Your task to perform on an android device: Share the untitled spreadsheet from the Sheets app with my office gmail account: dbwscratch.test.id7@gmail.com.
Image 0: 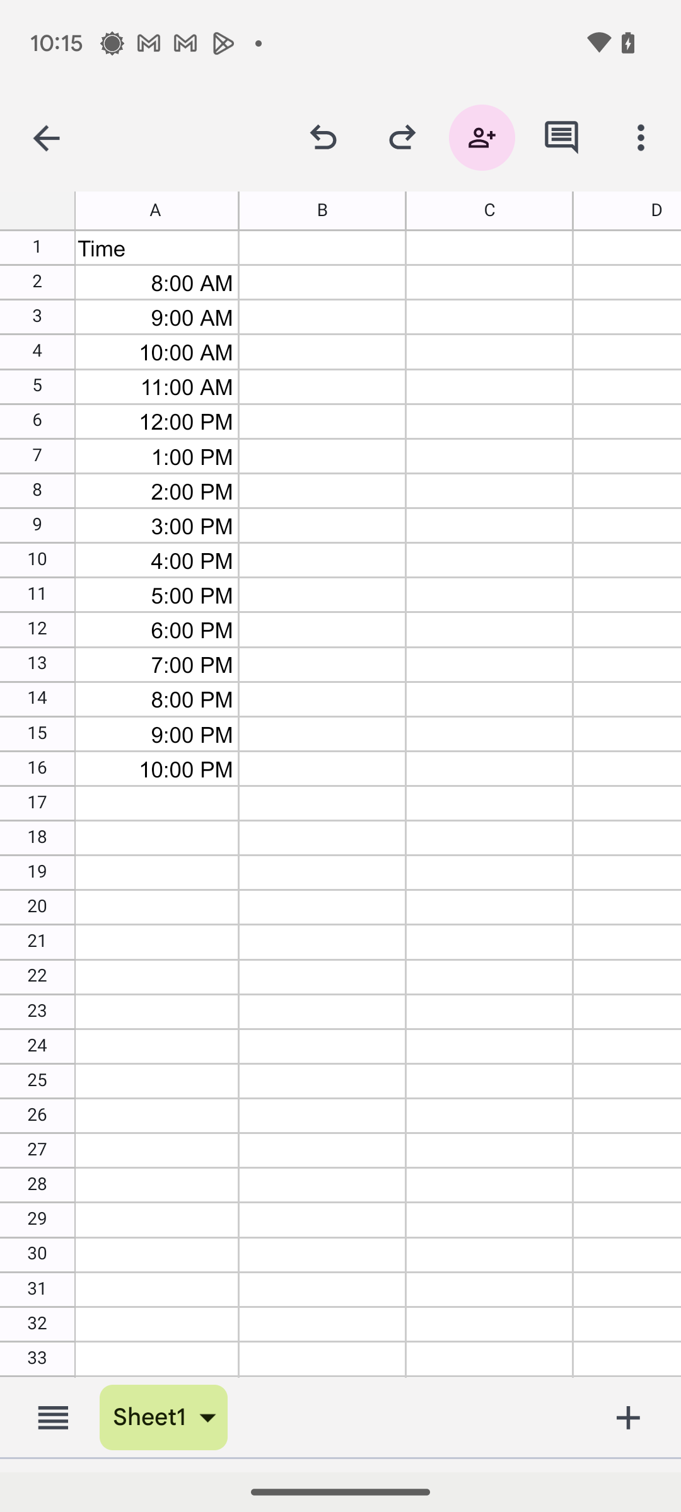
Click on the three-dot menu at the top-right corner of the screen.
Step 0: click (641, 137)
Image 1: 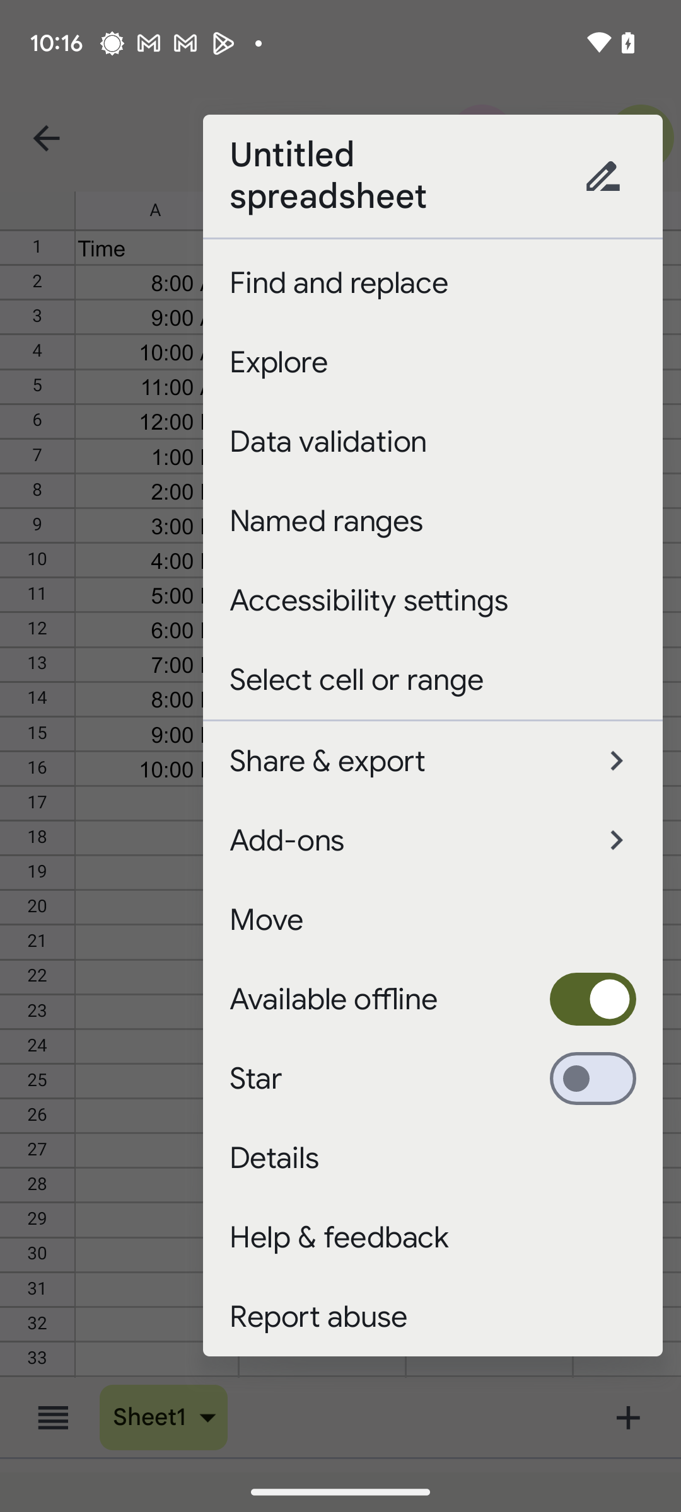
Click on Share & export tab.
Step 1: click (399, 760)
Image 2: 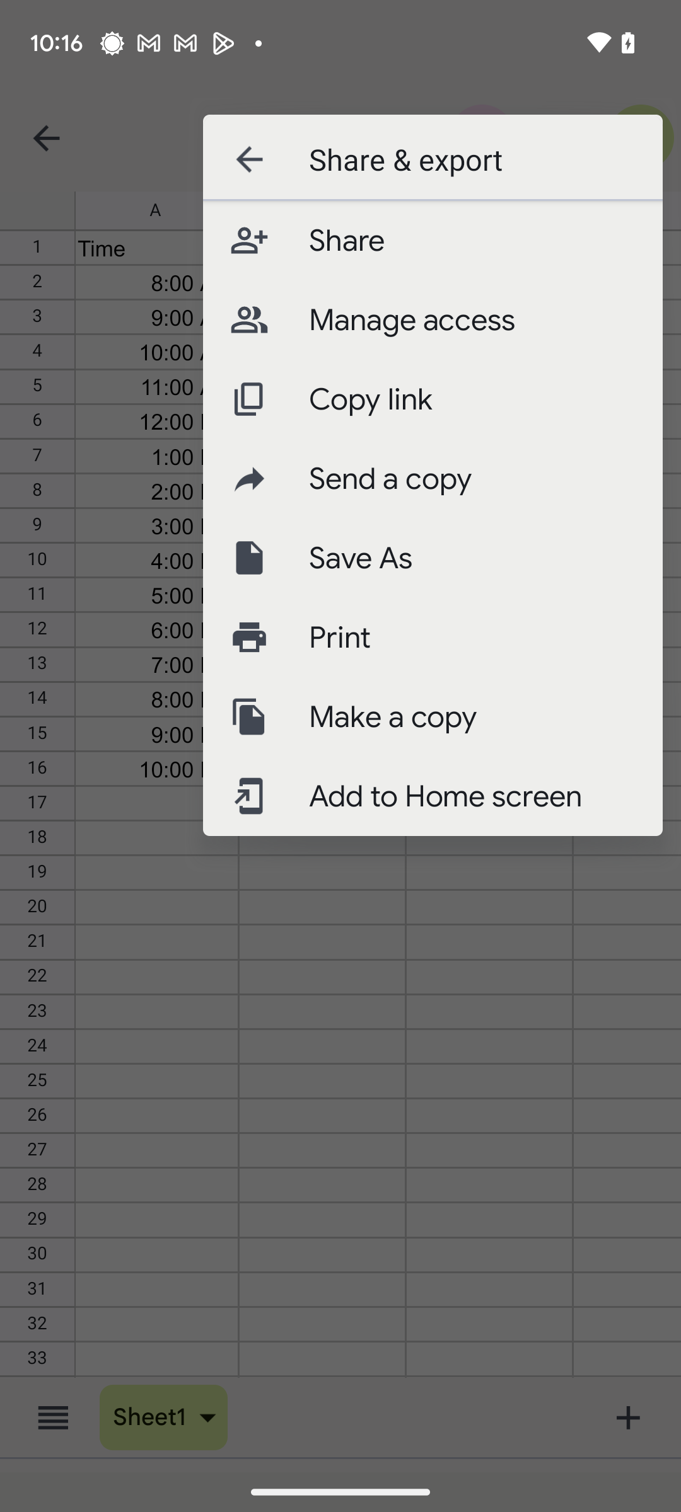
Click on Send a copy tab.
Step 2: click (472, 479)
Image 3: 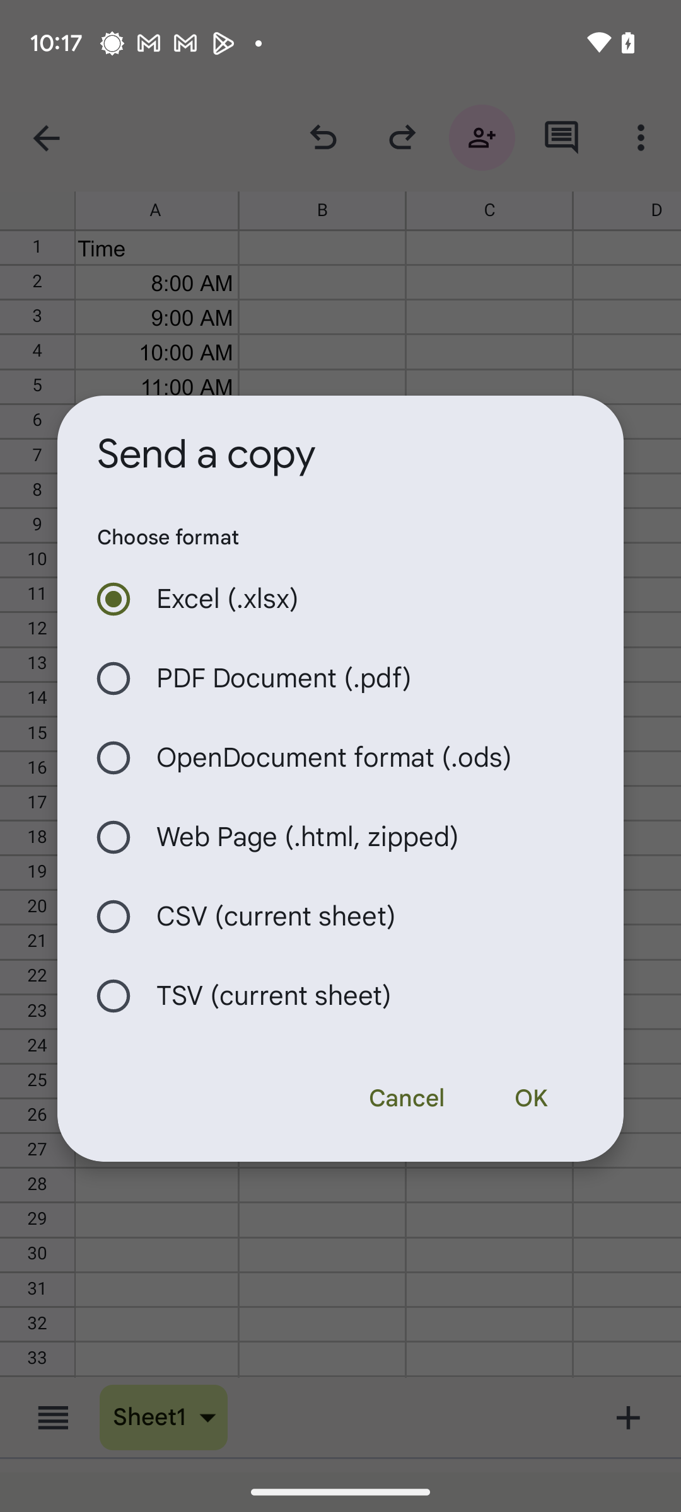
Click on OK.
Step 3: click (530, 1099)
Image 4: 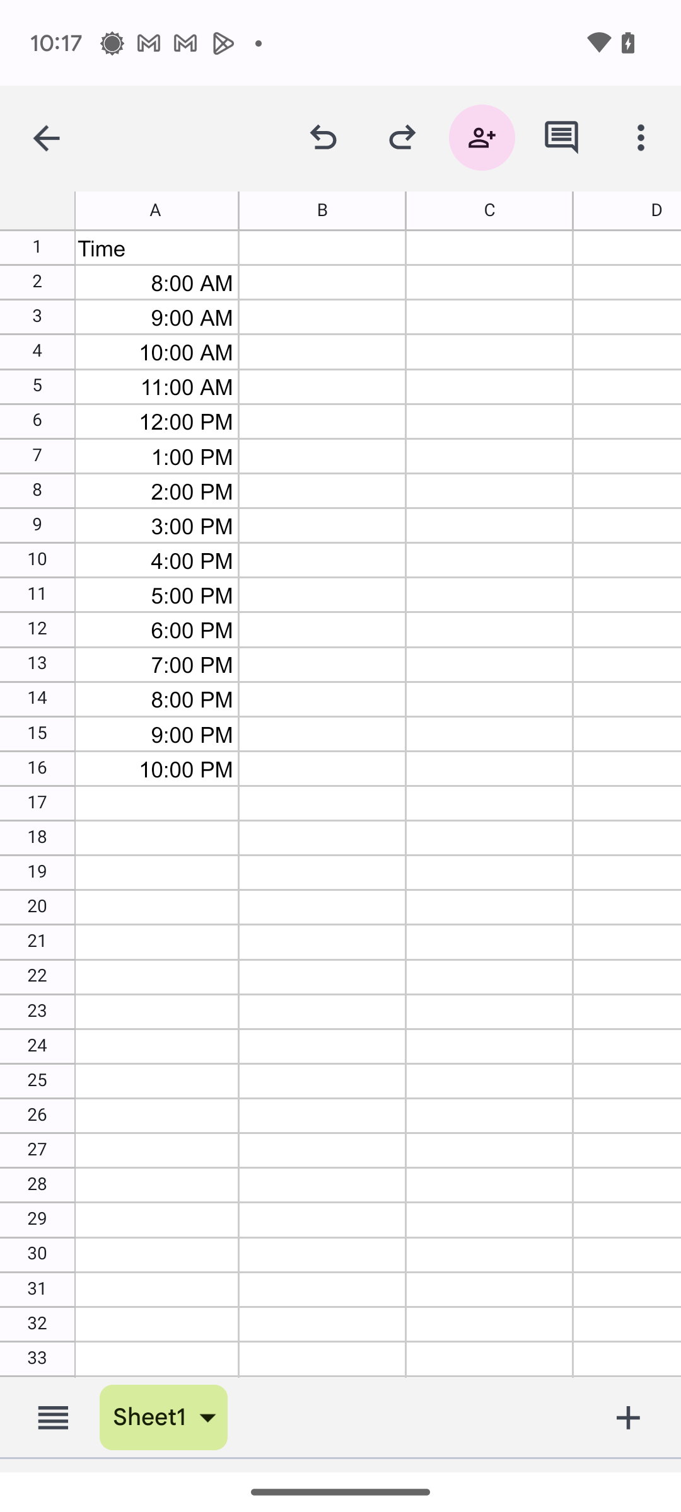
Click on OK.
Step 4: wait
Image 5: 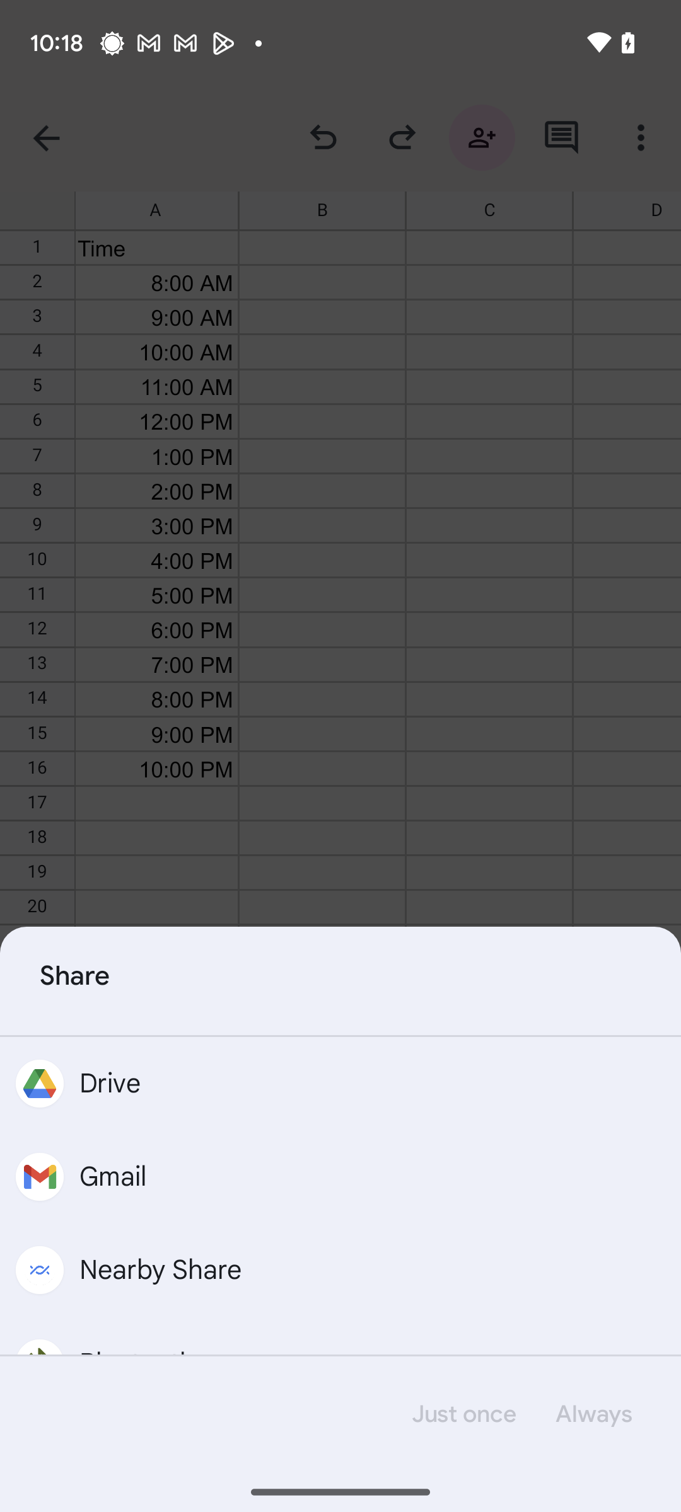
Click on the Gmail icon.
Step 5: click (340, 1176)
Image 6: 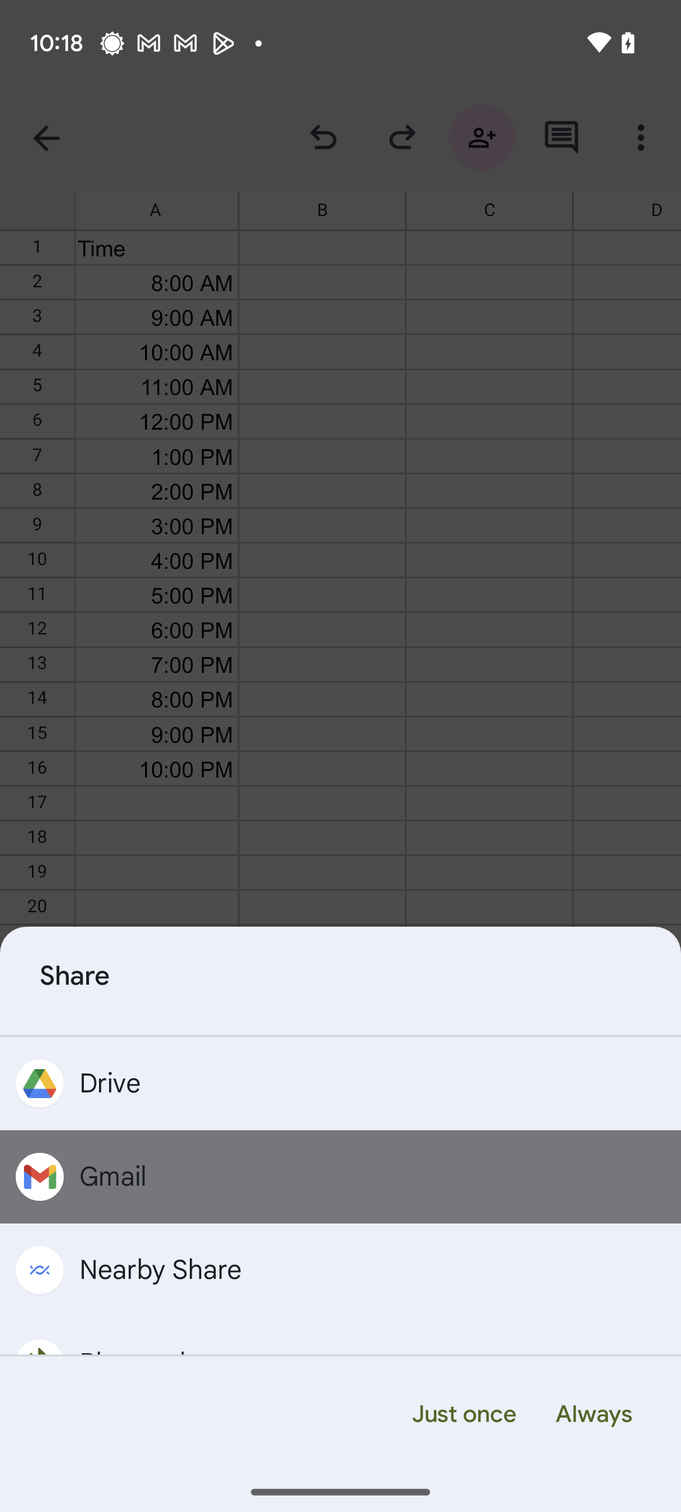
Click on Just once at the bottom of the screen.
Step 6: click (463, 1414)
Image 7: 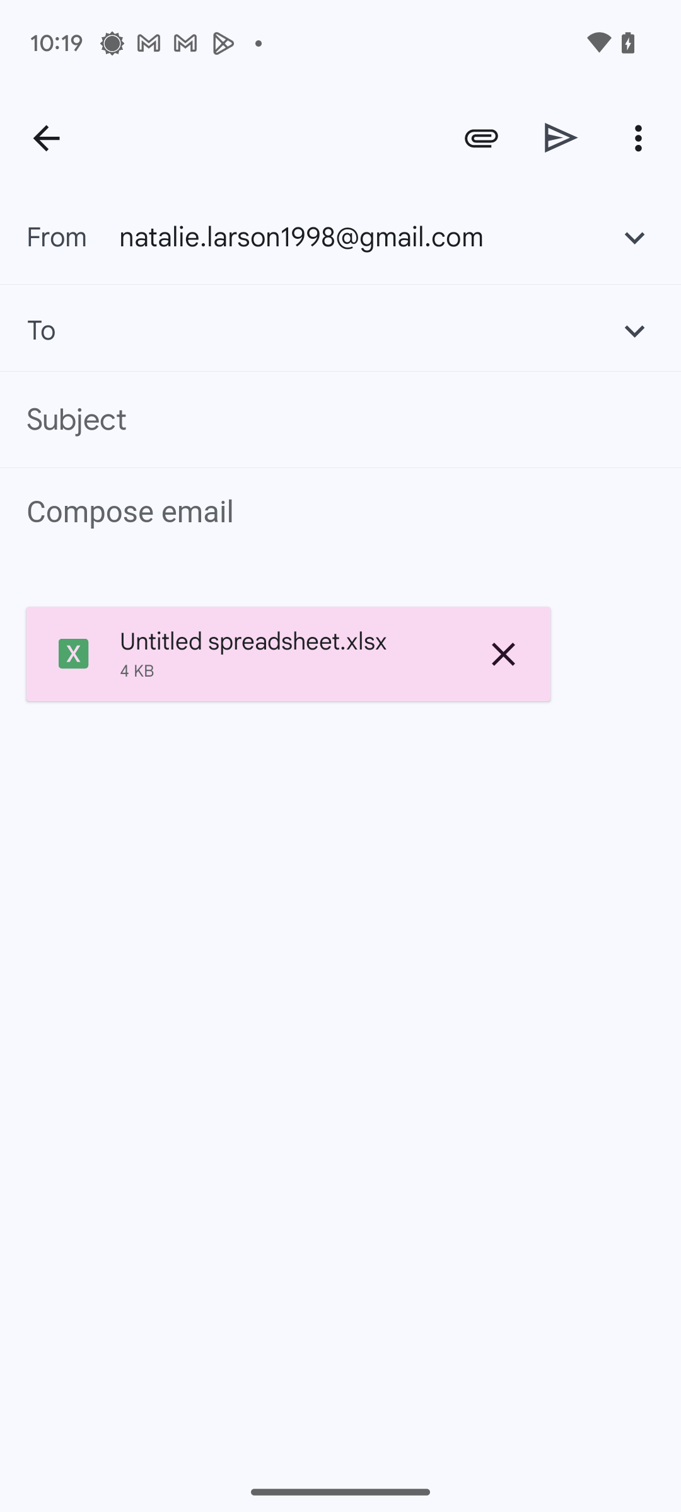
Click on Just once at the bottom of the screen.
Step 7: wait
Image 8: 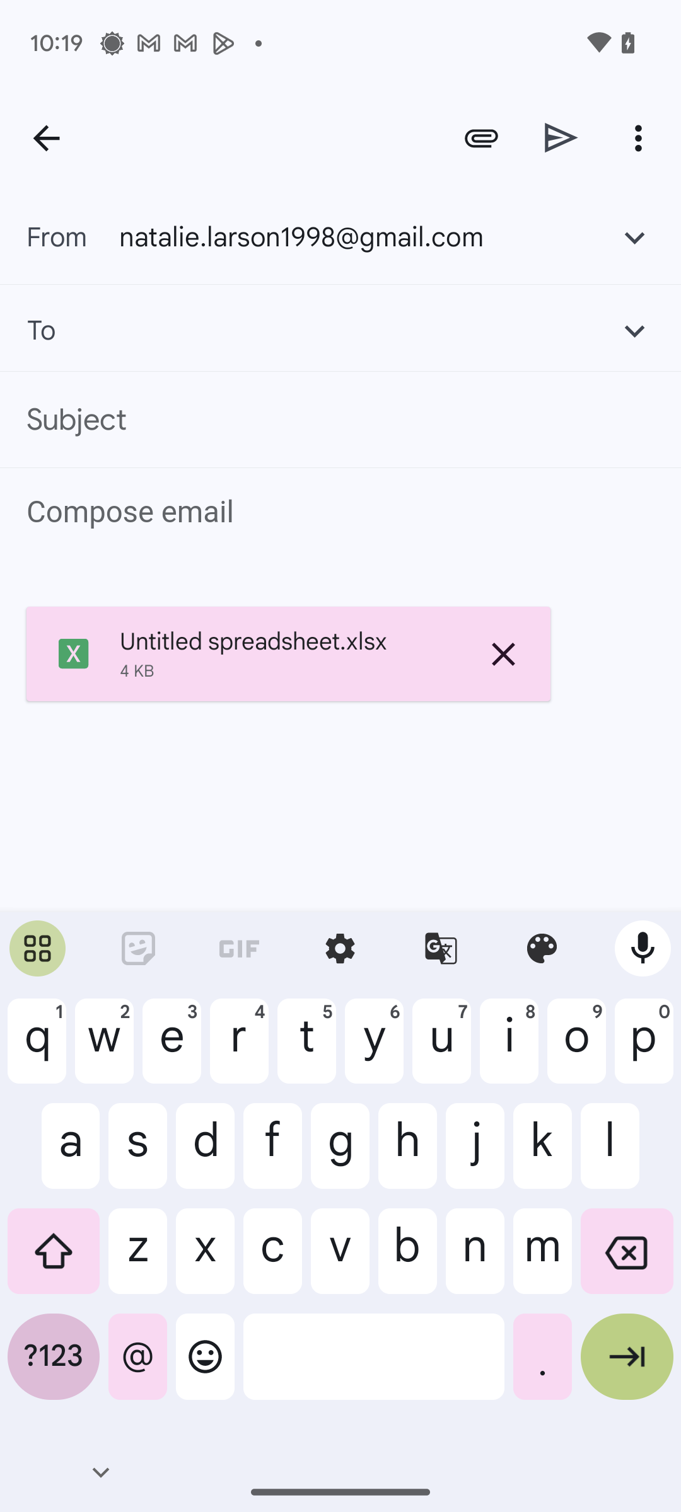
type in the mail address: dbwscratch.test.id7@gmail.com.
Step 8: type "dbwscratch.test.id7@gmail.com"
Image 9: 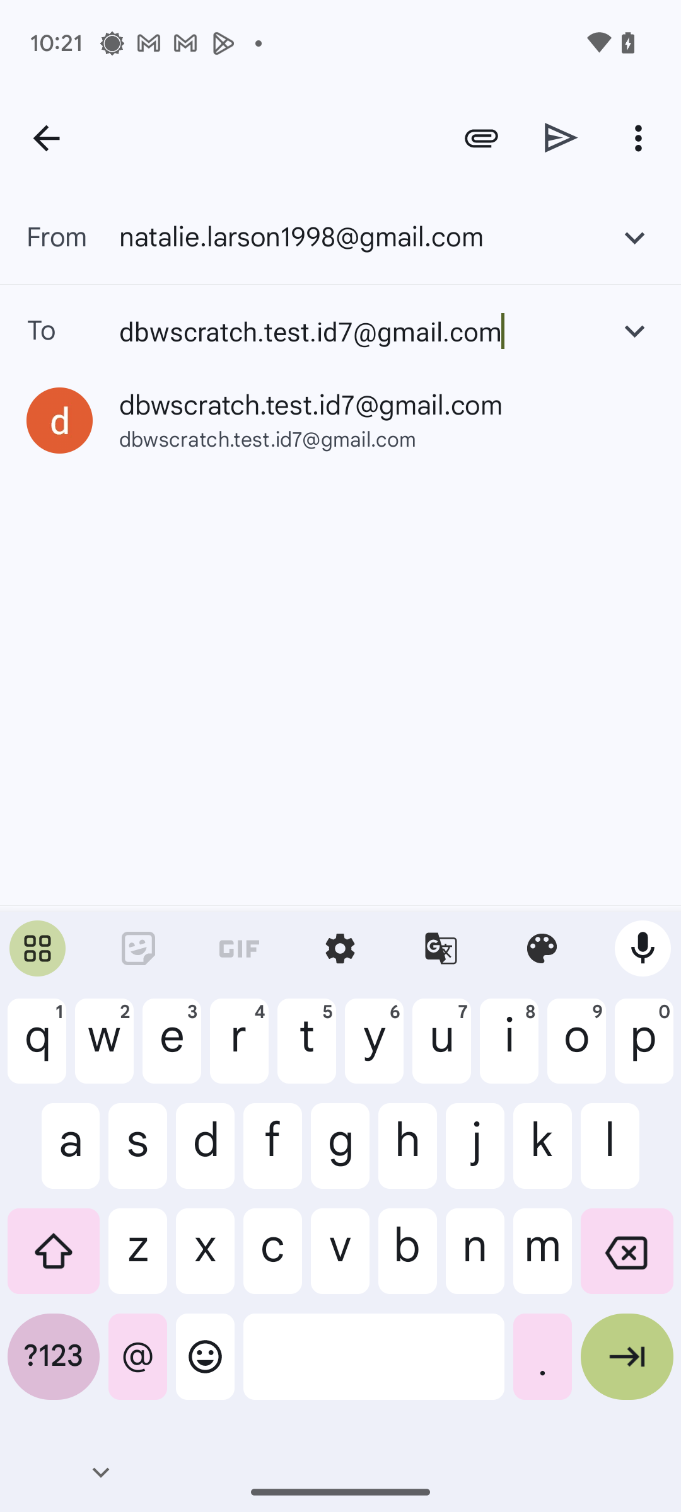
At the bottom-right corner of the keyboard, click on the arrow button.
Step 9: click (627, 1366)
Image 10: 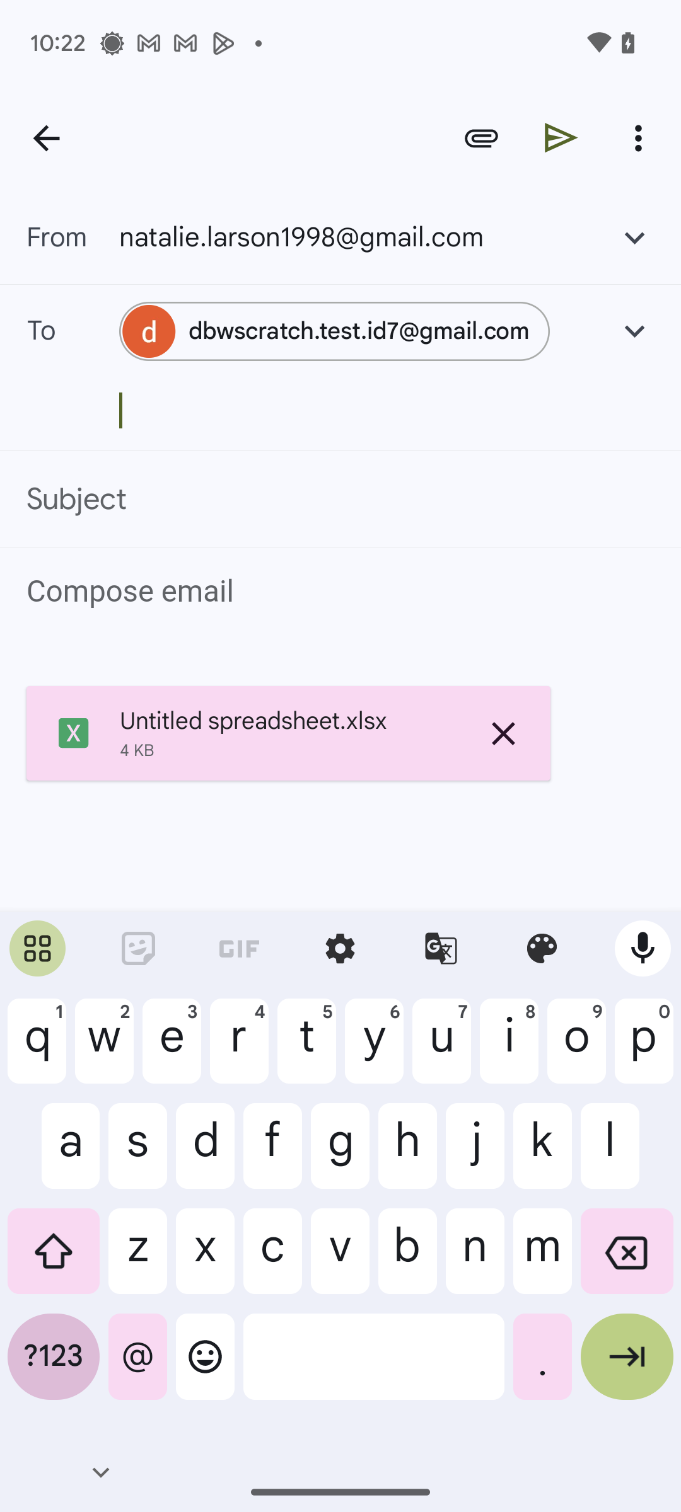
At the top of the screen, click on the send icon.
Step 10: click (561, 137)